Your task to perform on an android device: Compare the prices of the many drill machines before selecting the best drill machine from the Snapdeal app.
Image 0: 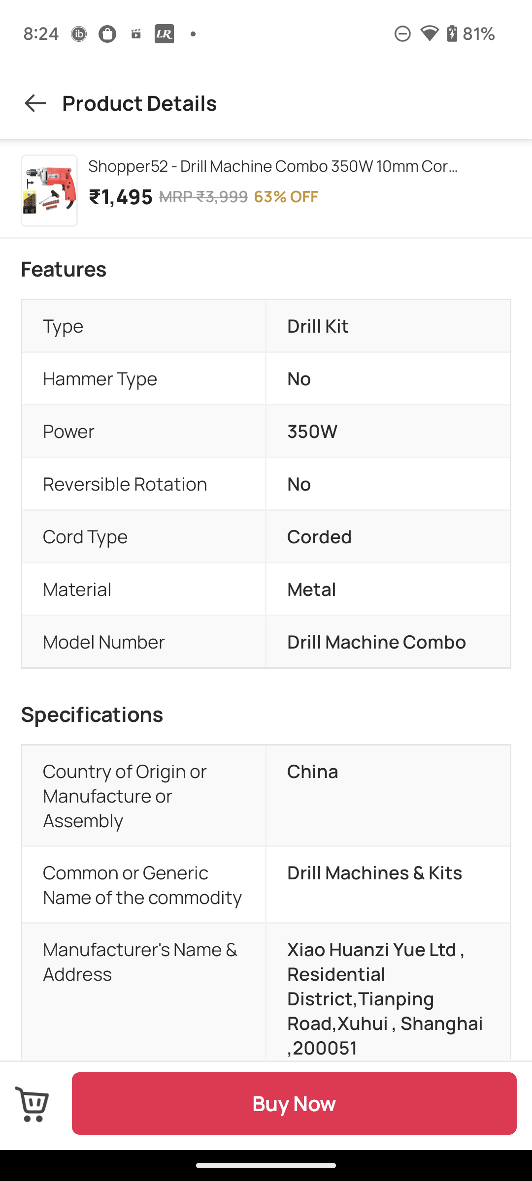
go back to the previous page
Step 0: press back button
Image 1: 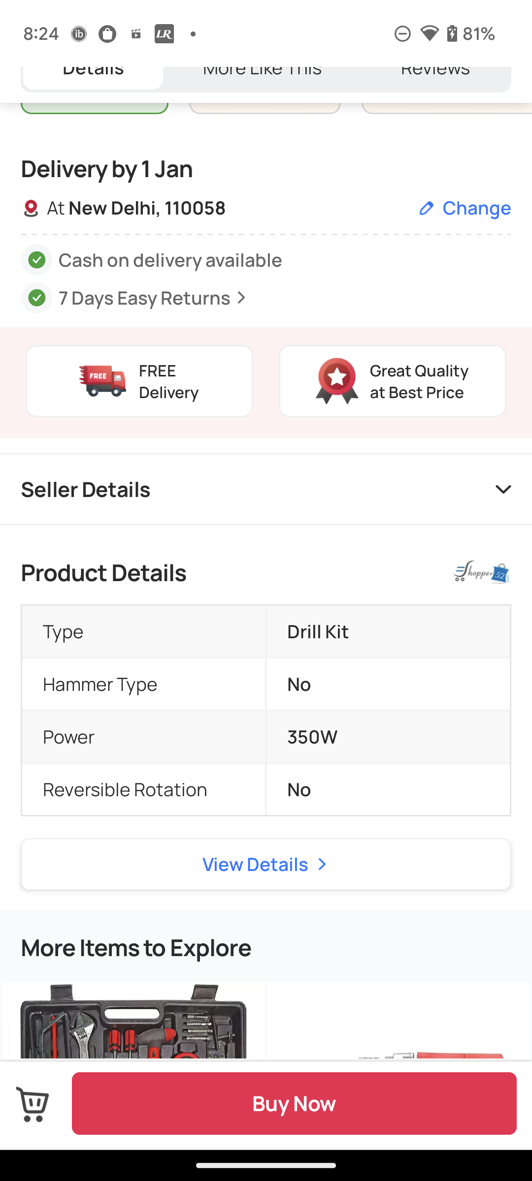
Swipe up for more items 
Step 1: scroll down
Image 2: 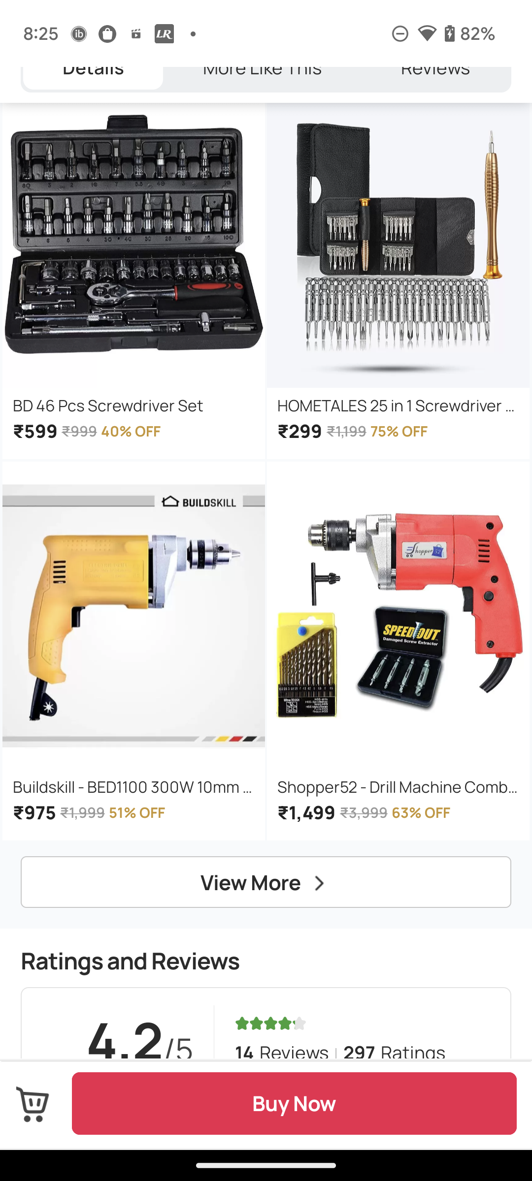
Click on View More
Step 2: click (253, 882)